Your task to perform on an android device: I want to Track currency exchange rates for 10 days and check the difference between Eur and USD
Image 0: 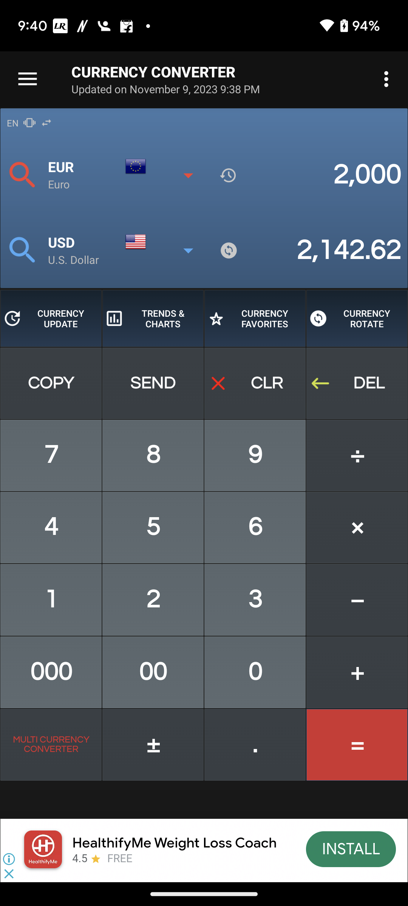
Click on the Trends and Charts icon
Step 0: click (153, 318)